Your task to perform on an android device: View the bus schedule for the Antwerp to brussels trip departing at 8:10 am 
Image 0: 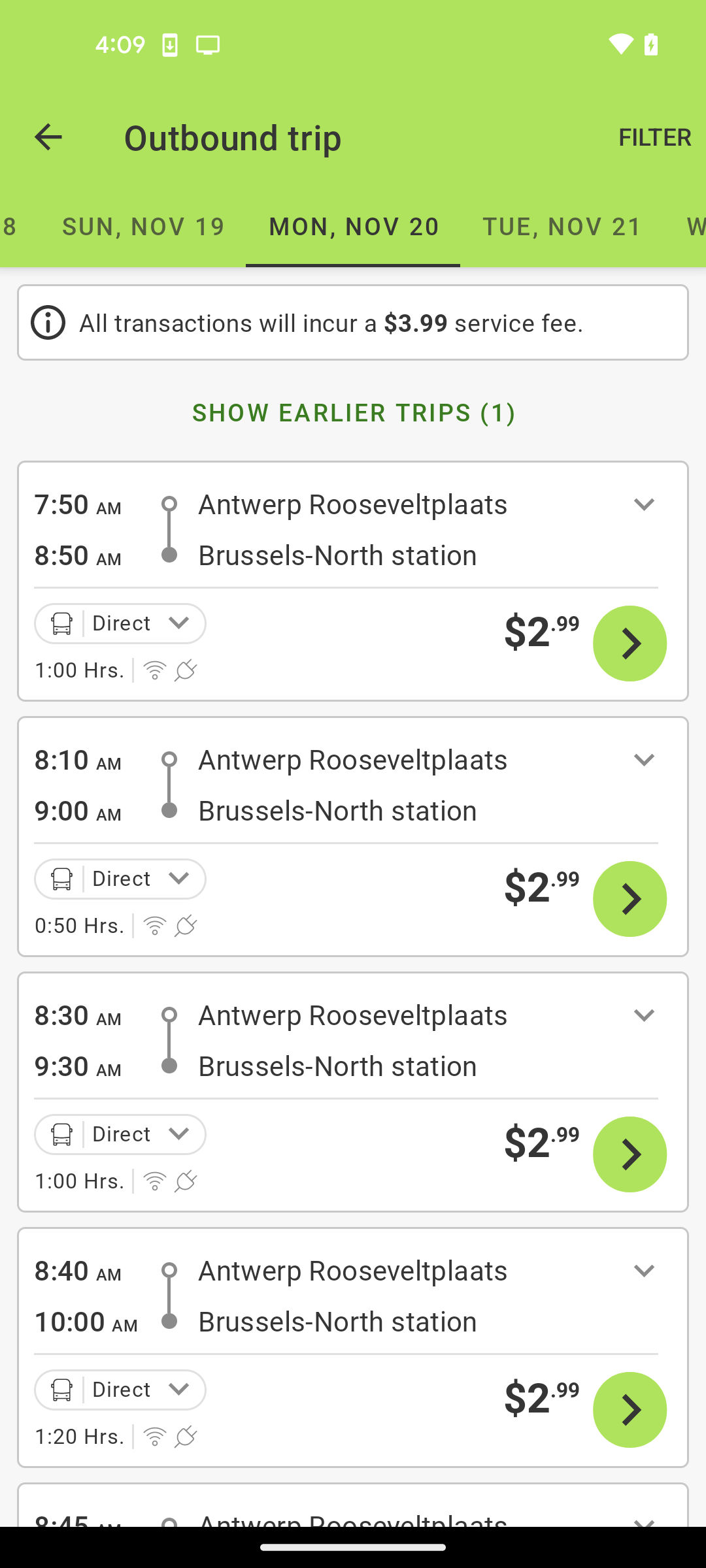
Tap on the bus timing between 8:10 am to 9:00 am
Step 0: click (352, 780)